Your task to perform on an android device: Go to the Snapdeal app and search for kitchenware grocery items for home purposes.
Image 0: 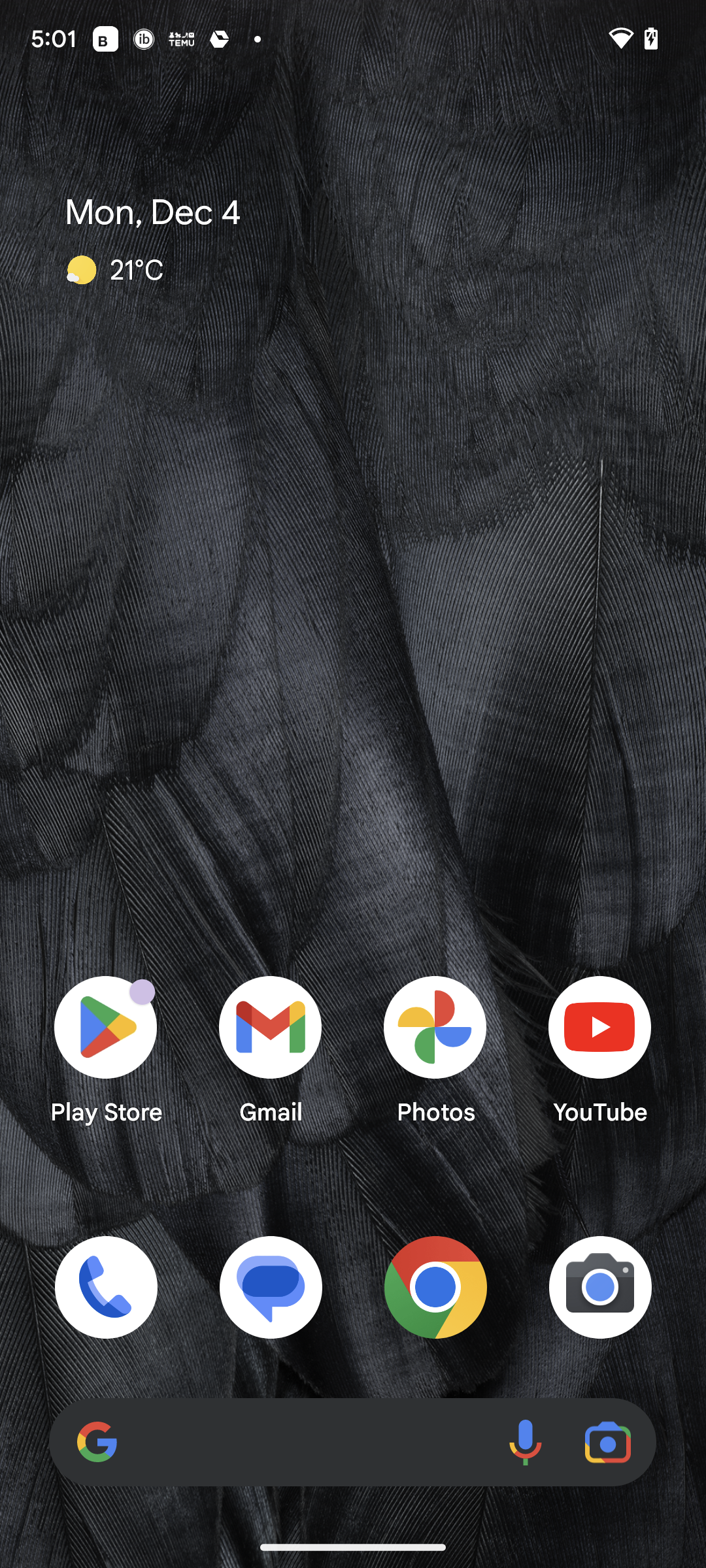
Open the Snapdeal app.
Step 0: open app "Snapdeal"
Image 1: 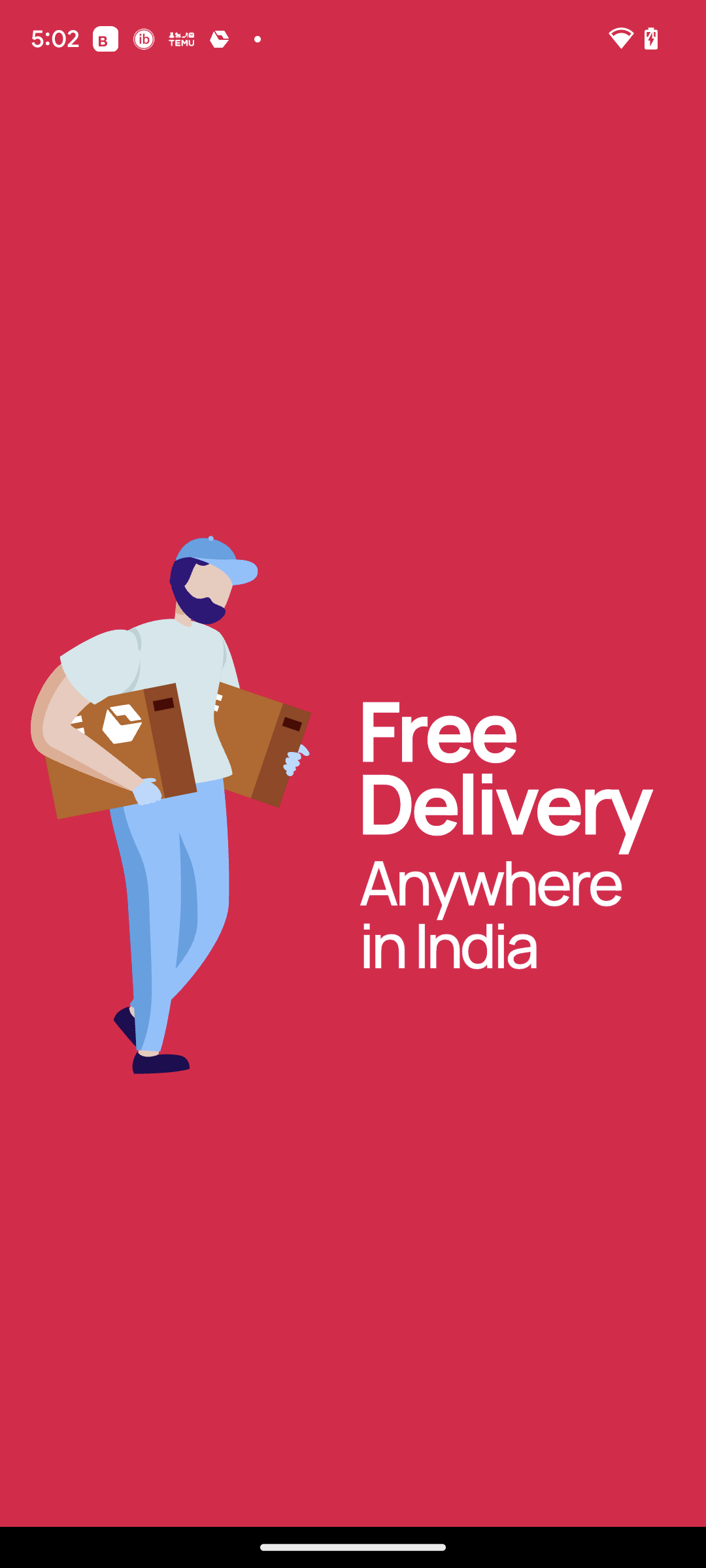
Open the Snapdeal app.
Step 1: wait
Image 2: 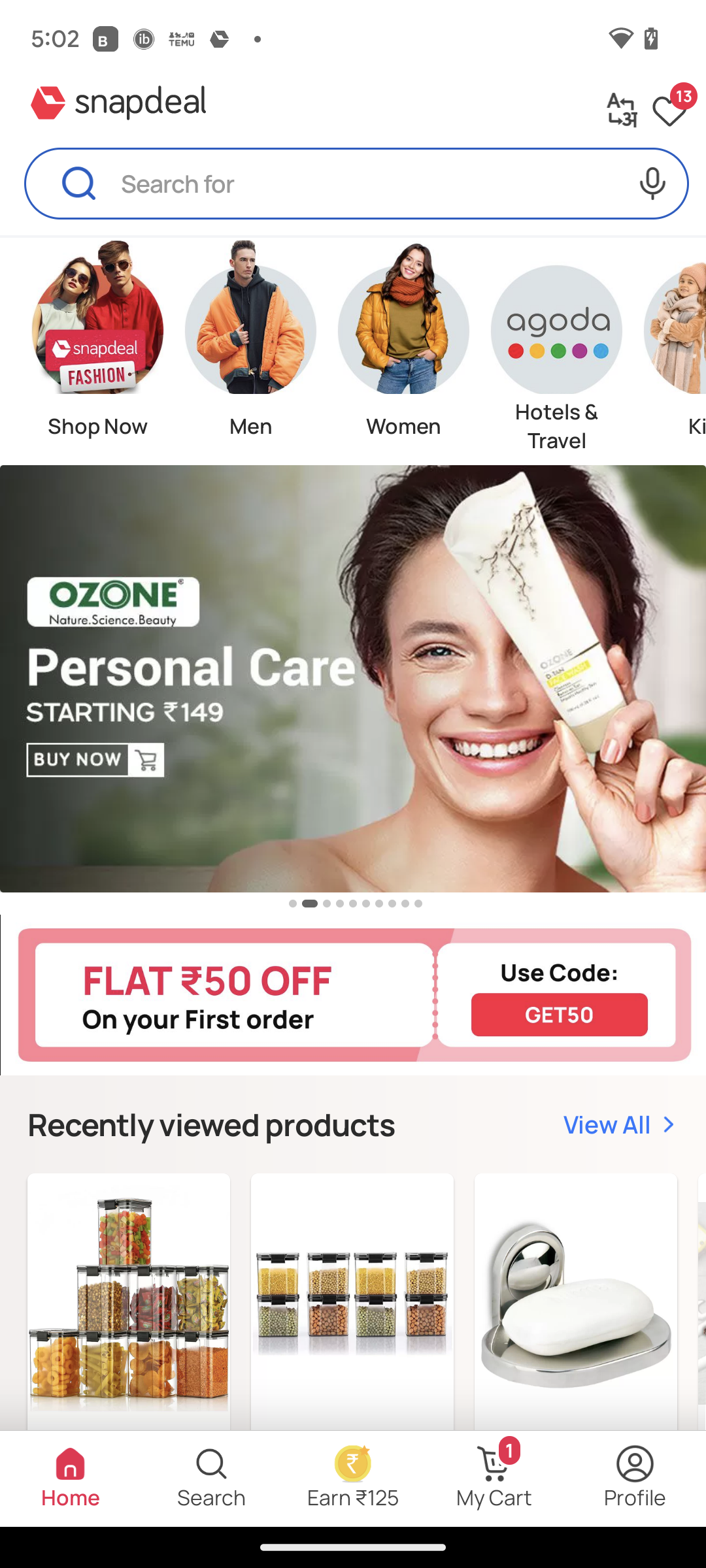
Click on the search bar at the top of the screen.
Step 2: click (125, 206)
Image 3: 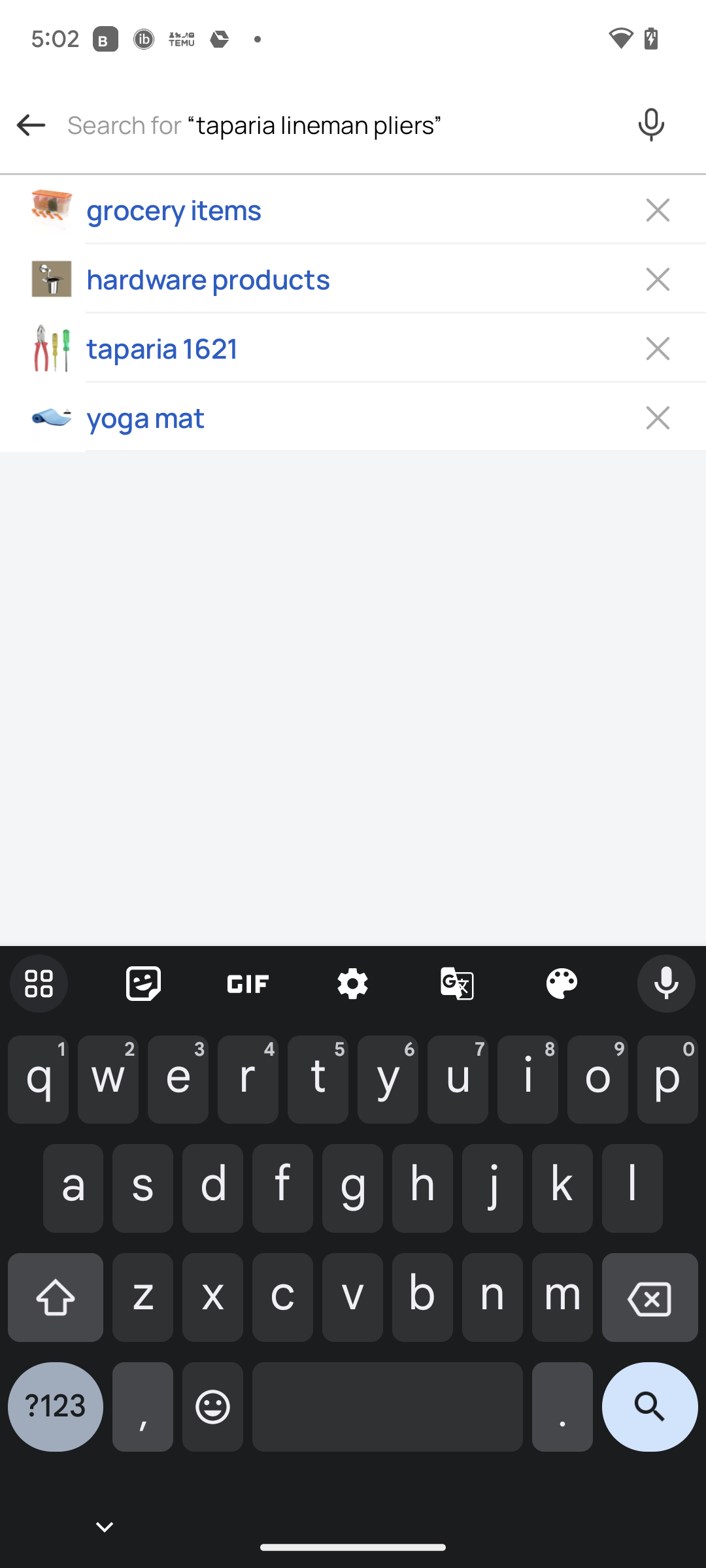
Type grocery items in the search bar.
Step 3: type "grocery items"
Image 4: 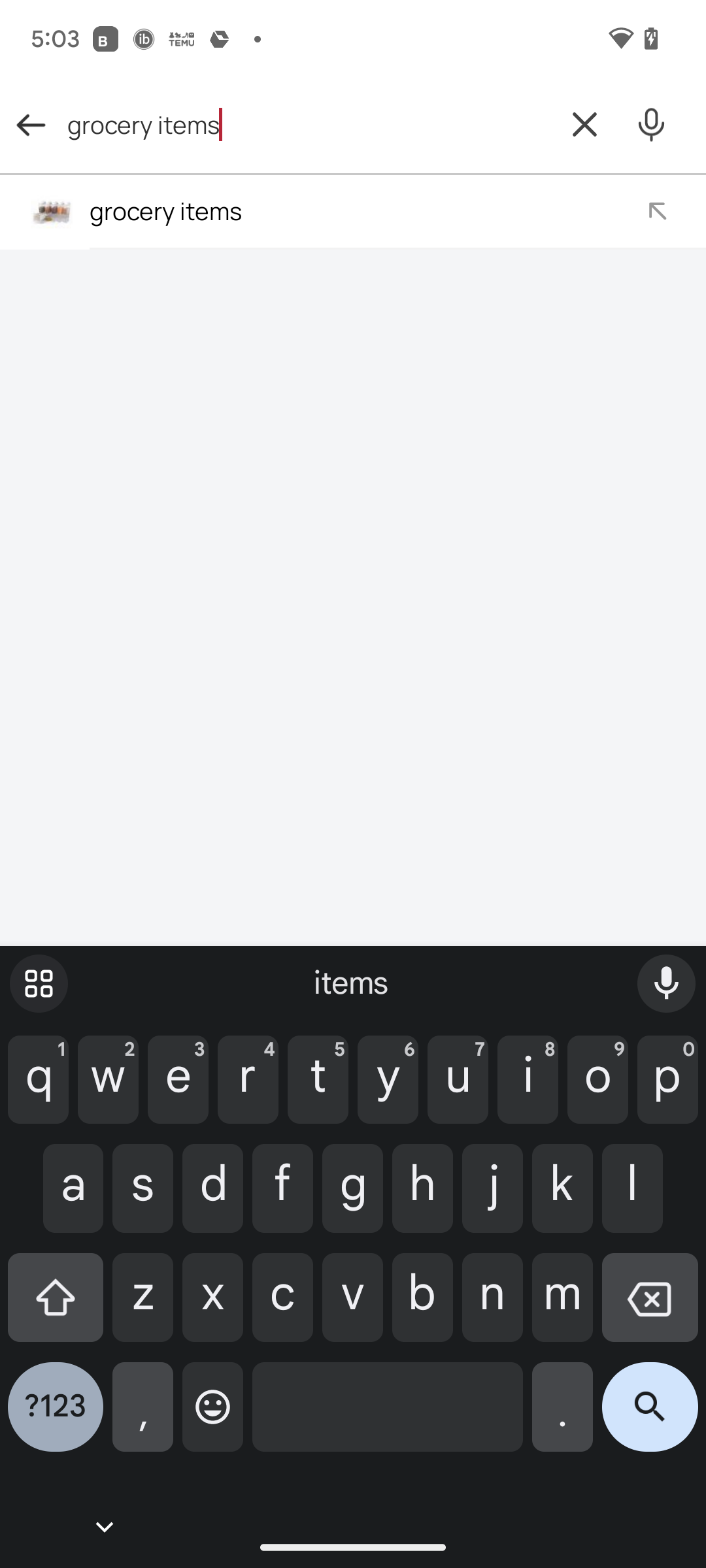
Click on the search icon at the bottom right corner of the screen.
Step 4: click (650, 1417)